Your task to perform on an android device: It's easy to discover using maps, so open the Weather & Radar app and navigate to the weather map for Denver.
Image 0: 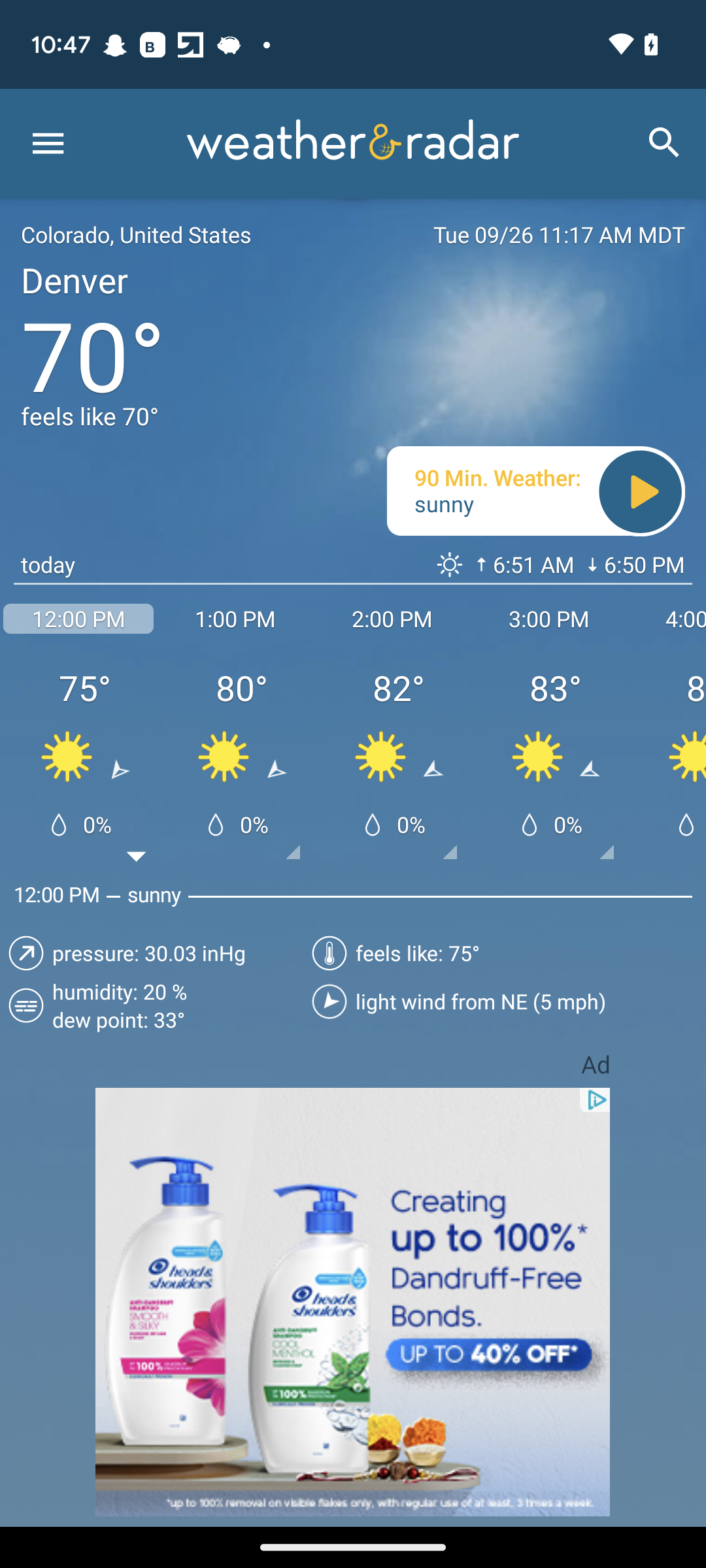
Swipe up for the weather map.
Step 0: scroll down
Image 1: 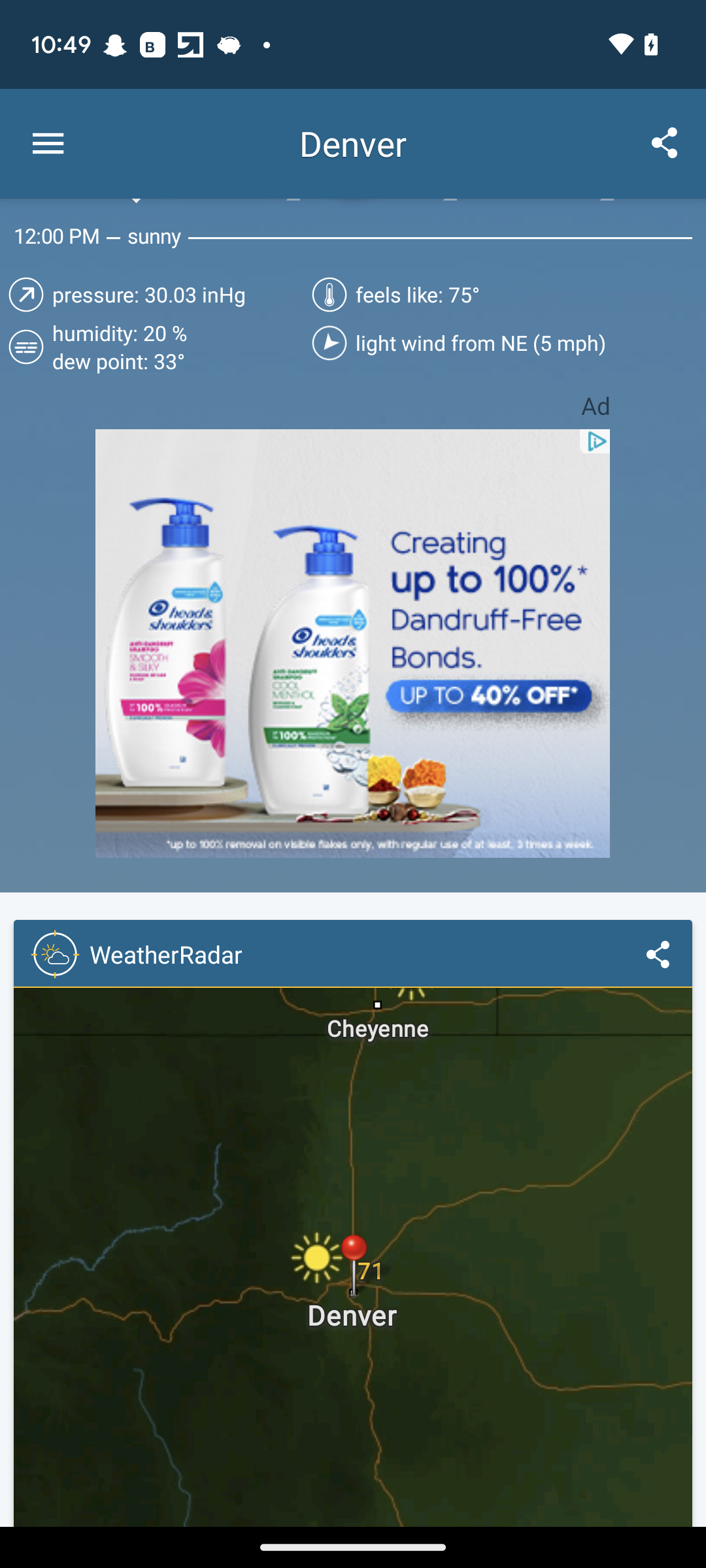
Click on the Denver name in the weatherRadar section
Step 1: click (342, 1280)